Your task to perform on an android device: Open Recorder app, Start a recording for a minimum of 30 seconds and stop the recording
Image 0: 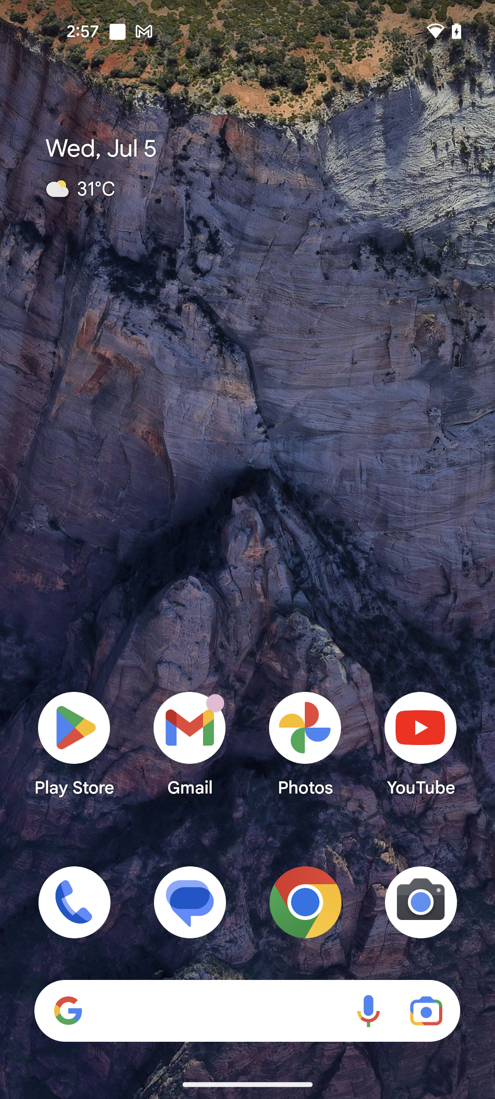
Open Recorder app
Step 0: open app "Recorder"
Image 1: 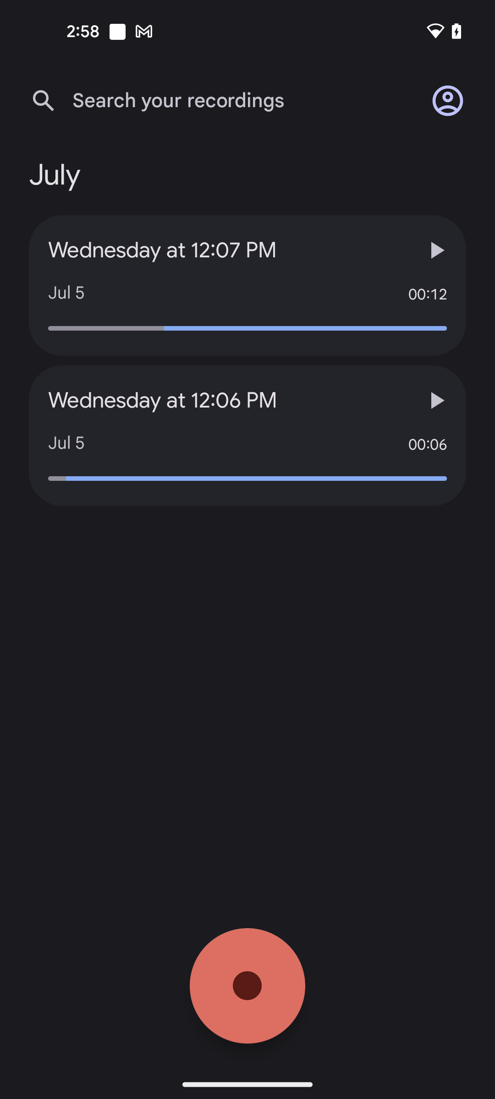
Click on the start button
Step 1: click (247, 986)
Image 2: 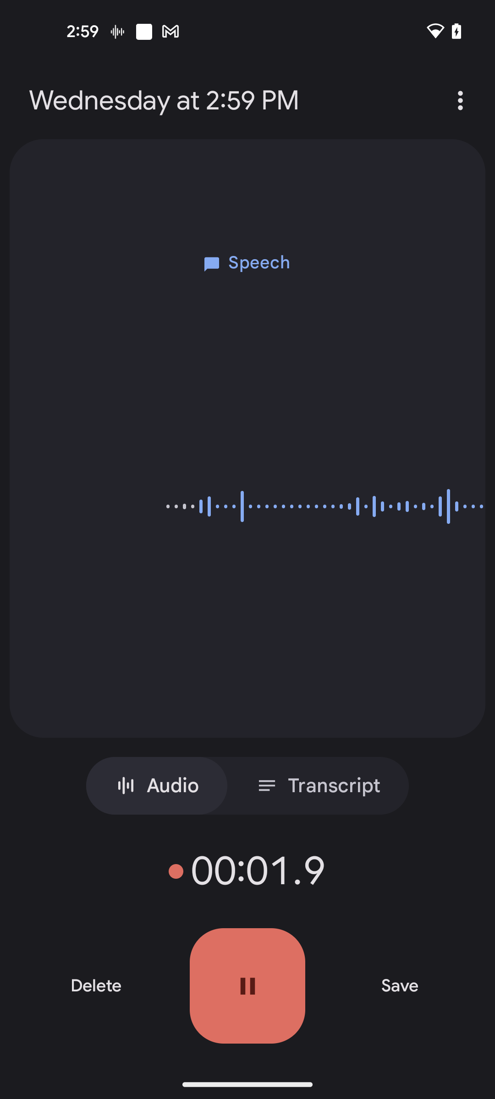
Click on the Pause button
Step 2: click (247, 986)